Your task to perform on an android device: Since the task of buying New Balance hiking shoes is done, I will delete it from the Calendar planner app.
Image 0: 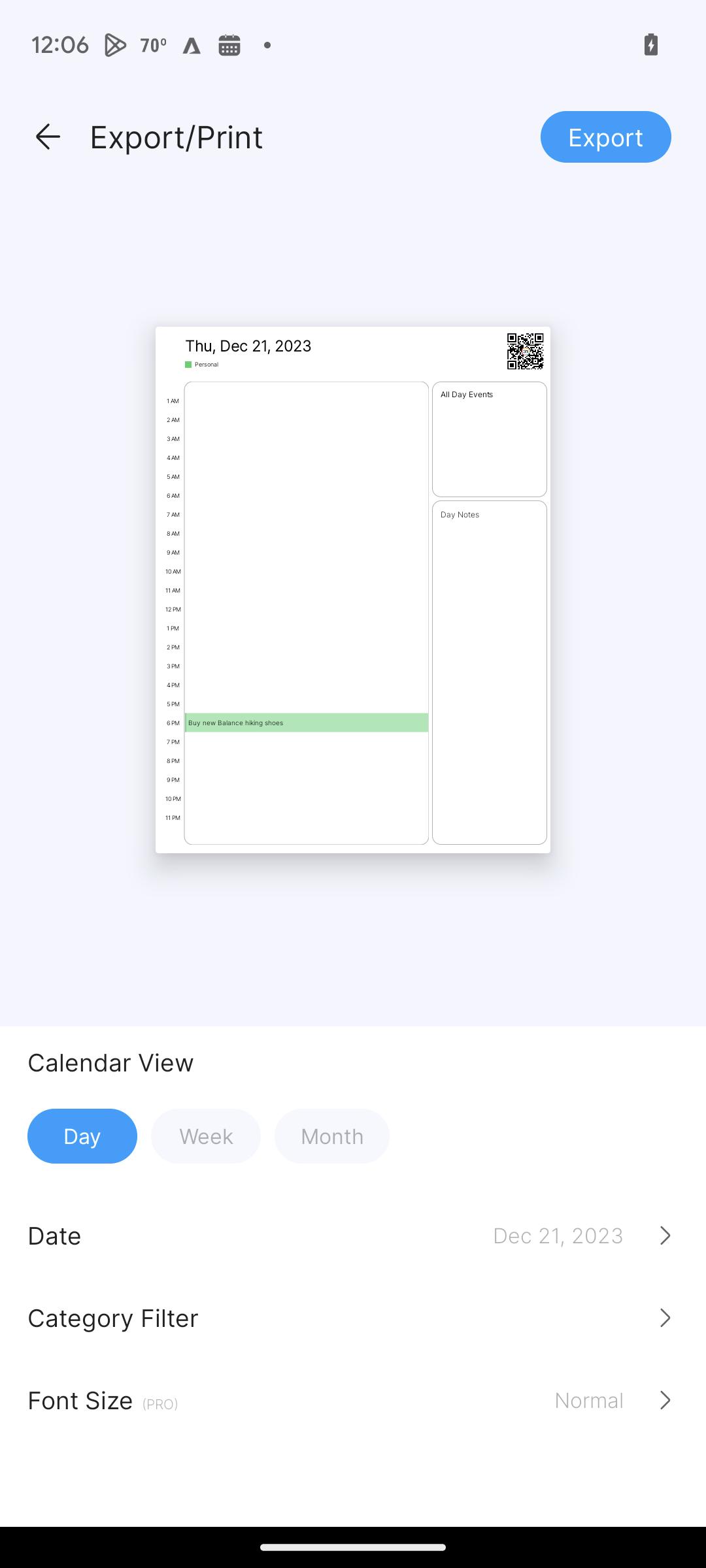
Go back
Step 0: press back button
Image 1: 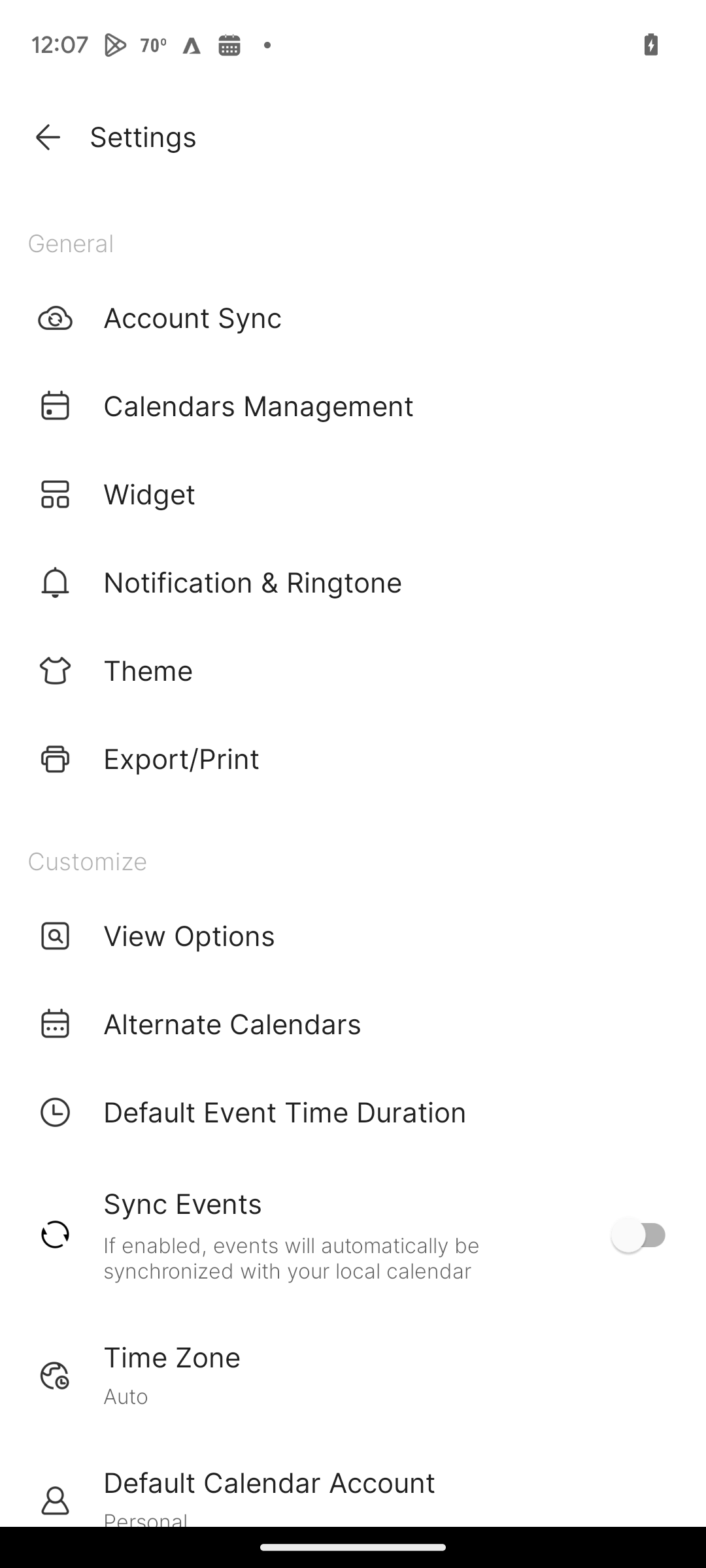
Go back
Step 1: press back button
Image 2: 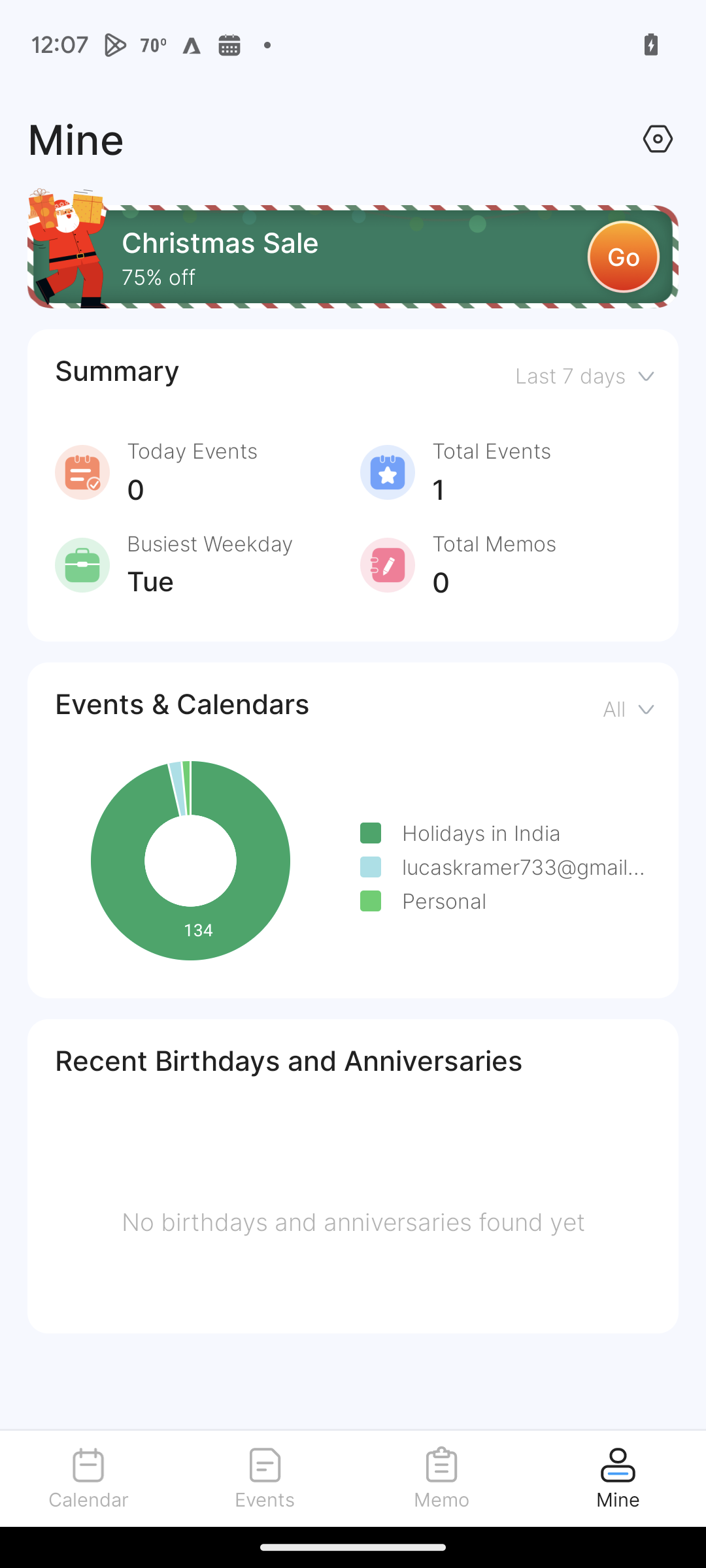
Click on calendar
Step 2: click (88, 1477)
Image 3: 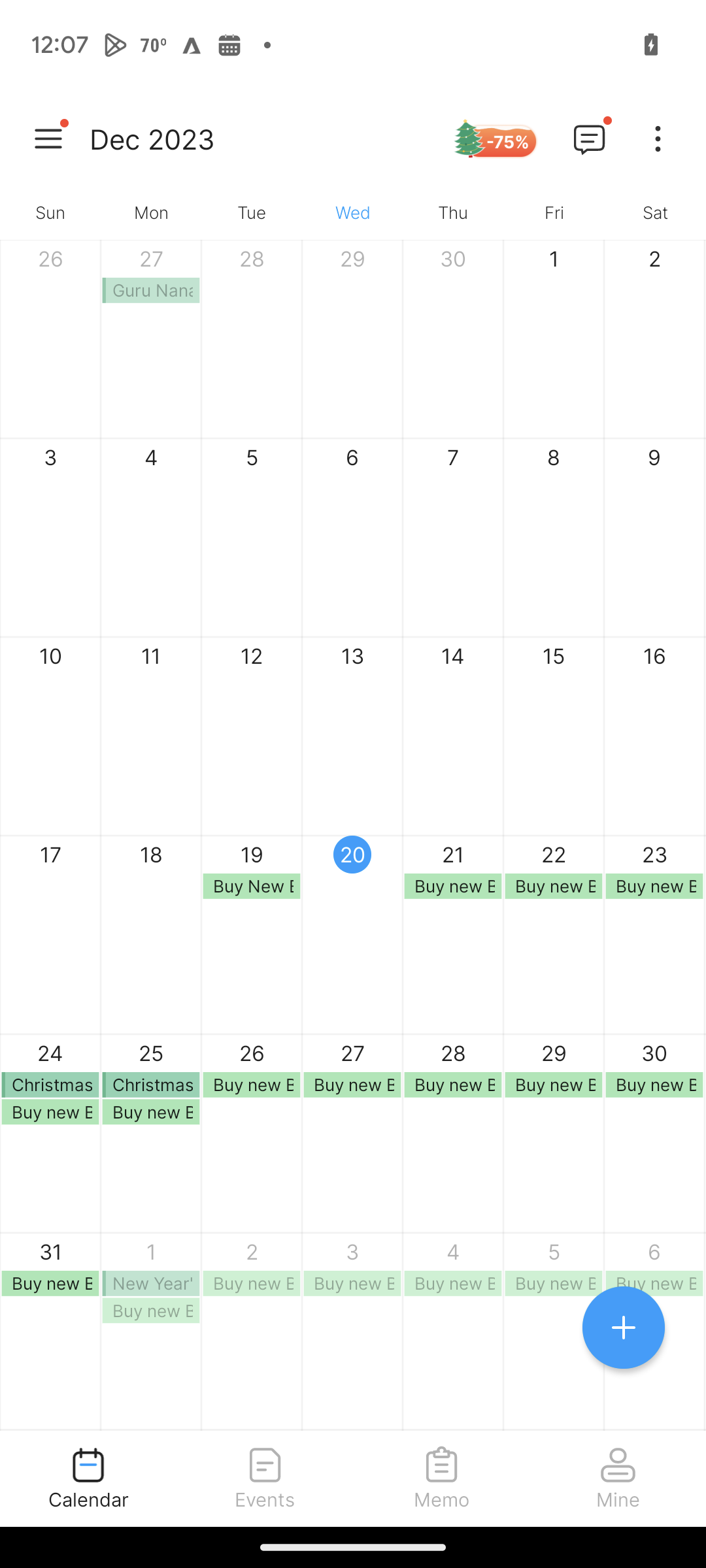
Click on the reminder
Step 3: click (439, 897)
Image 4: 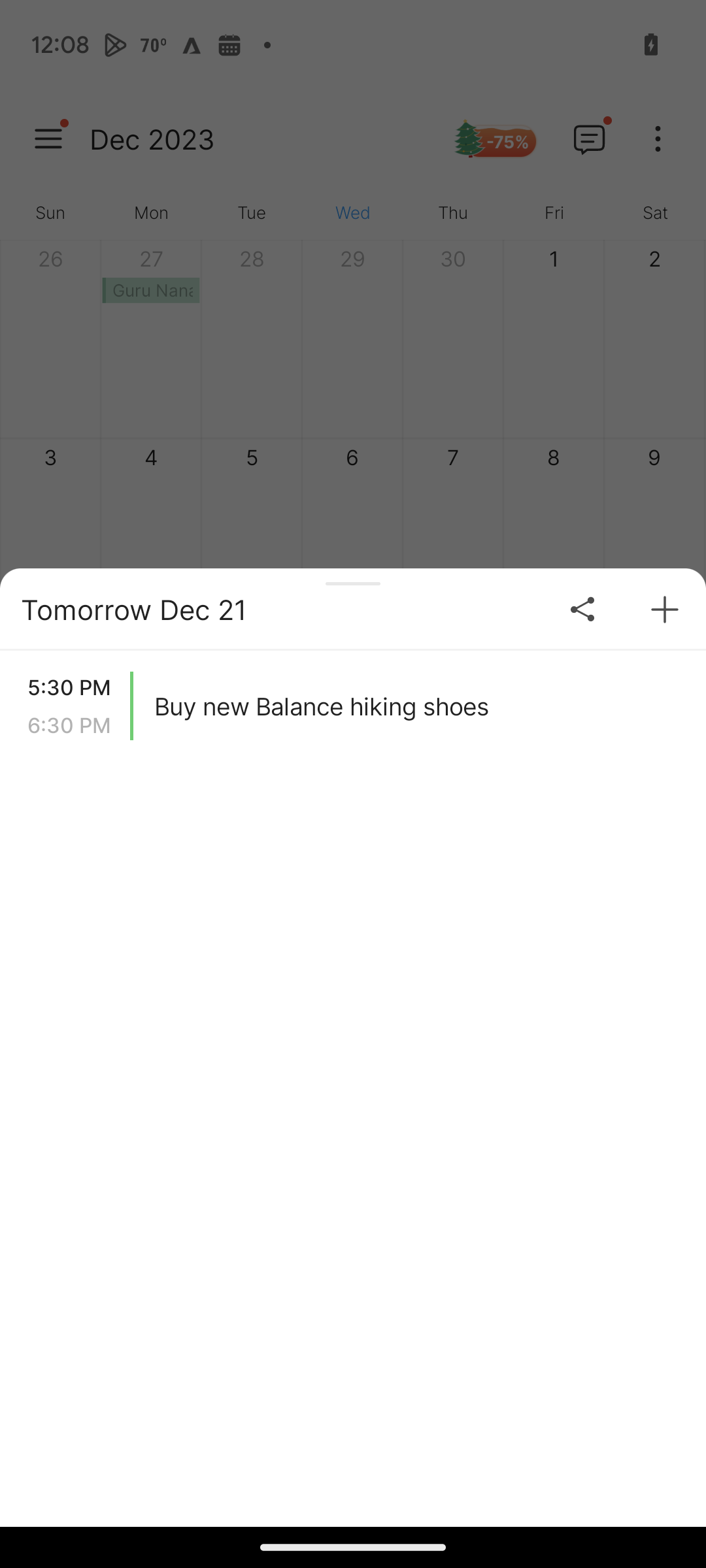
Click on the reminder
Step 4: click (416, 706)
Image 5: 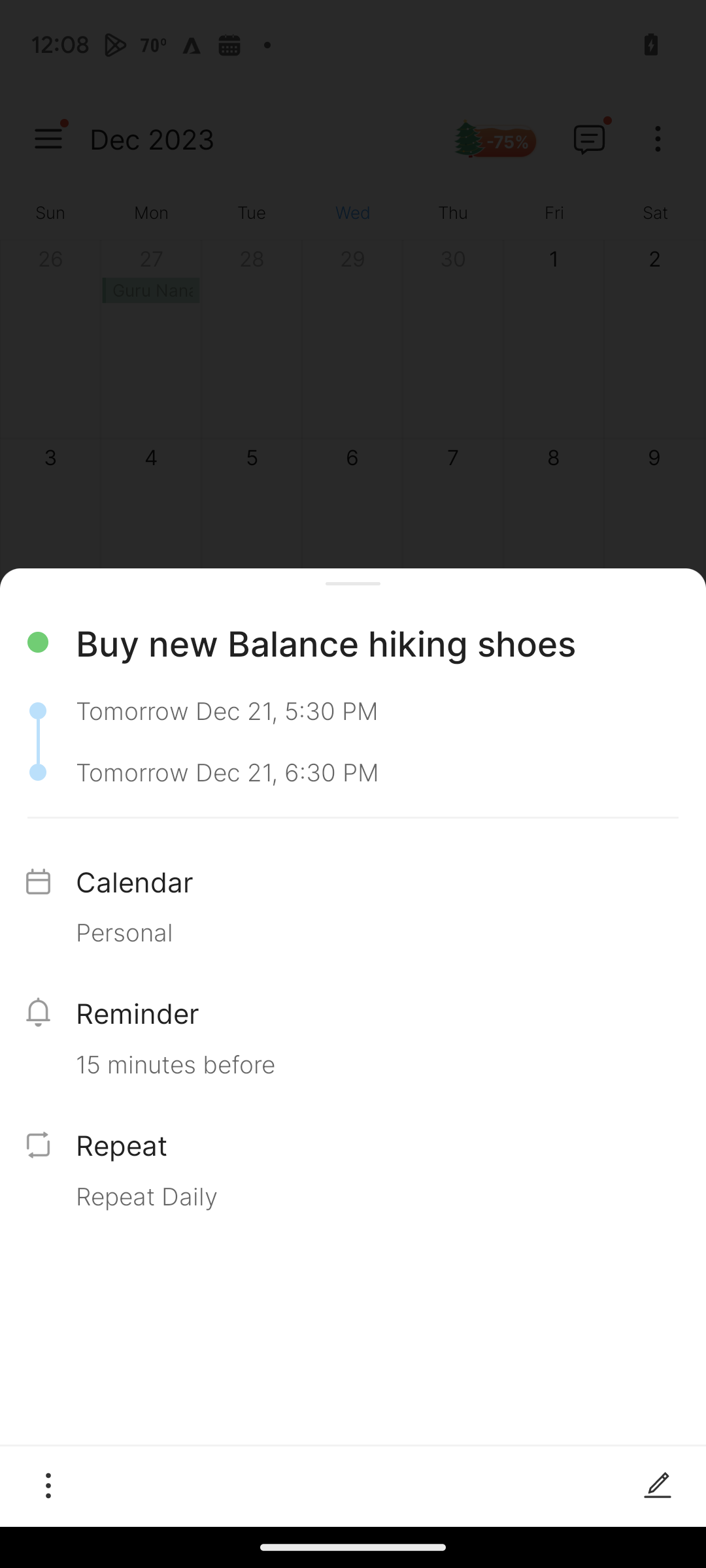
Click on the more options button at the bottom
Step 5: click (41, 1494)
Image 6: 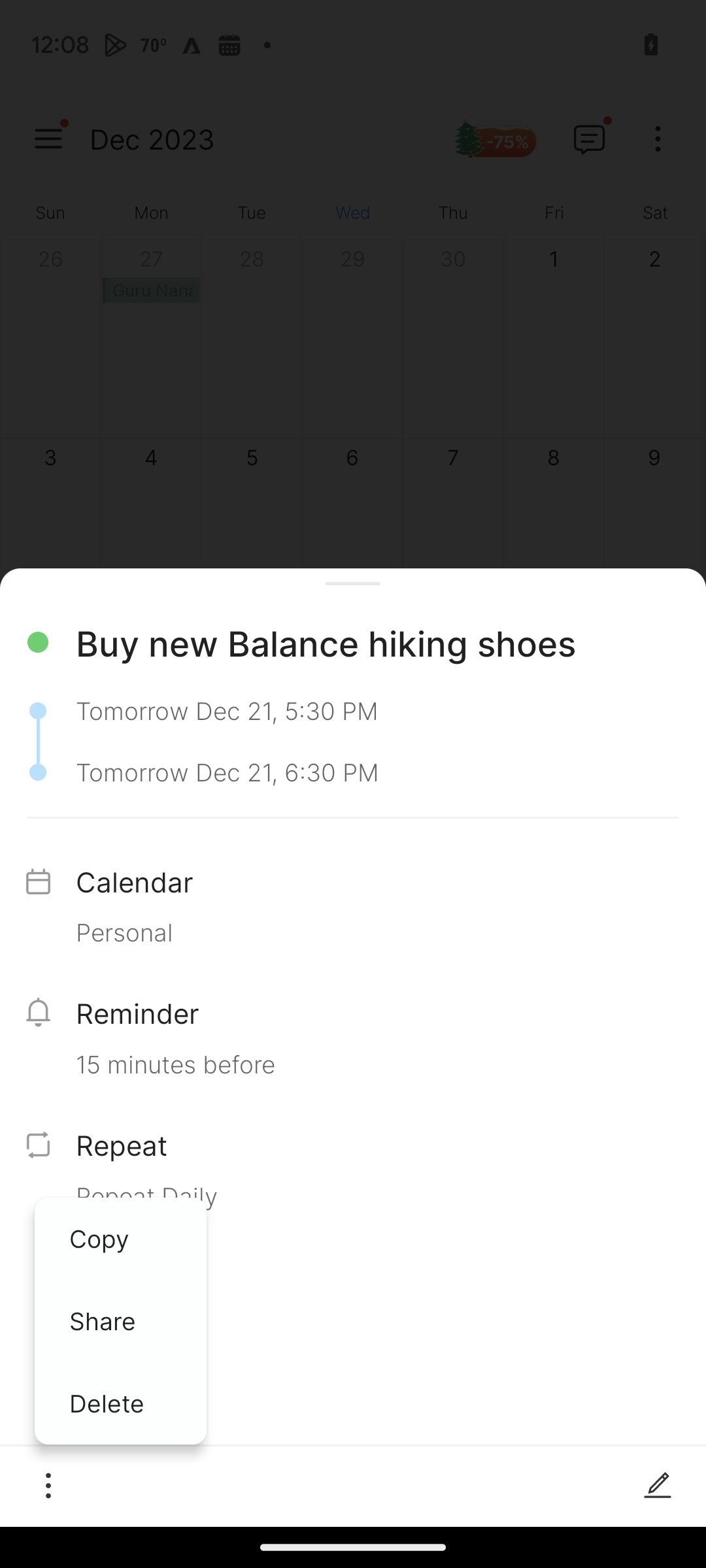
Click on the delete button
Step 6: click (120, 1403)
Image 7: 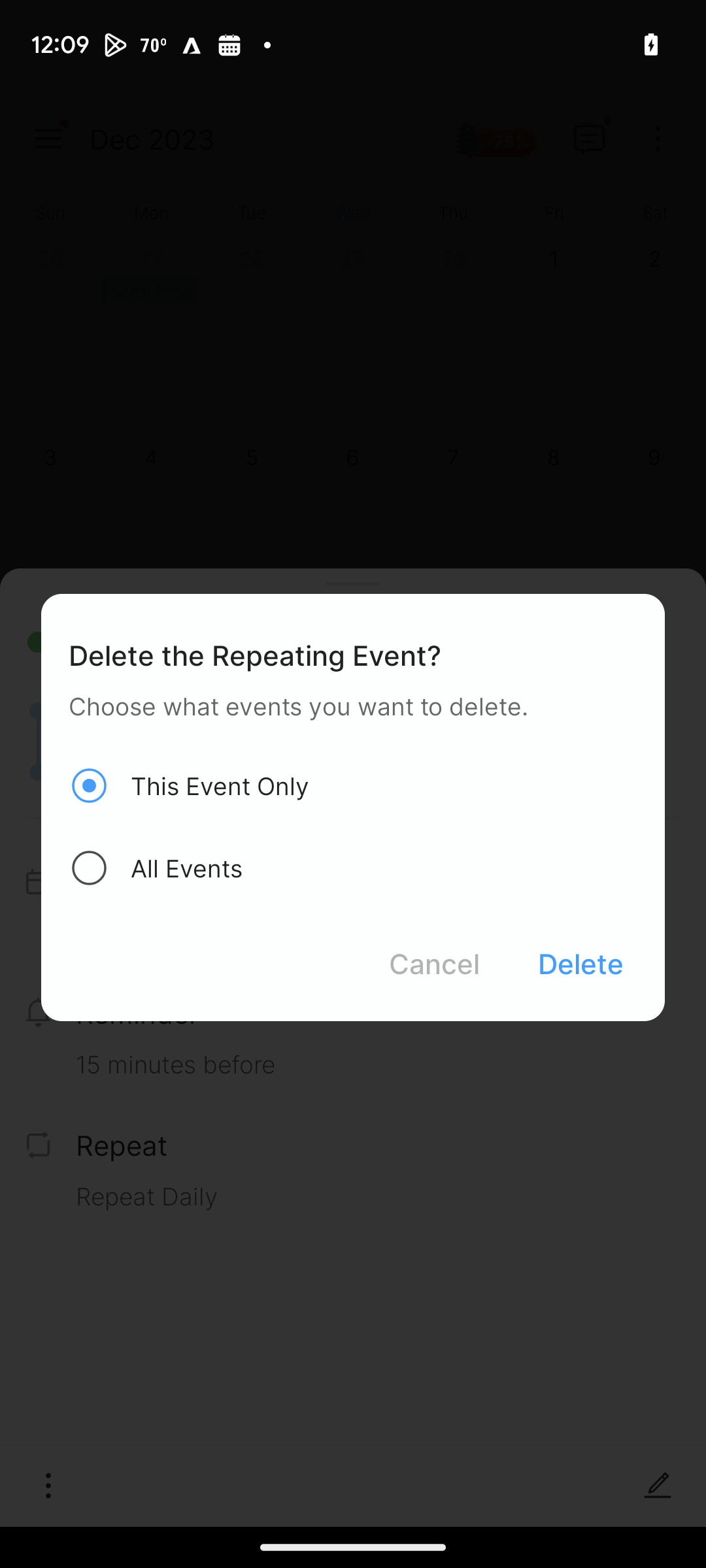
Click on delete
Step 7: click (580, 963)